Your task to perform on an android device: Open the NoBroker app and search for 2BHK in Gurgaon with Laxmi Garden as the landmark in the Buy section.
Image 0: 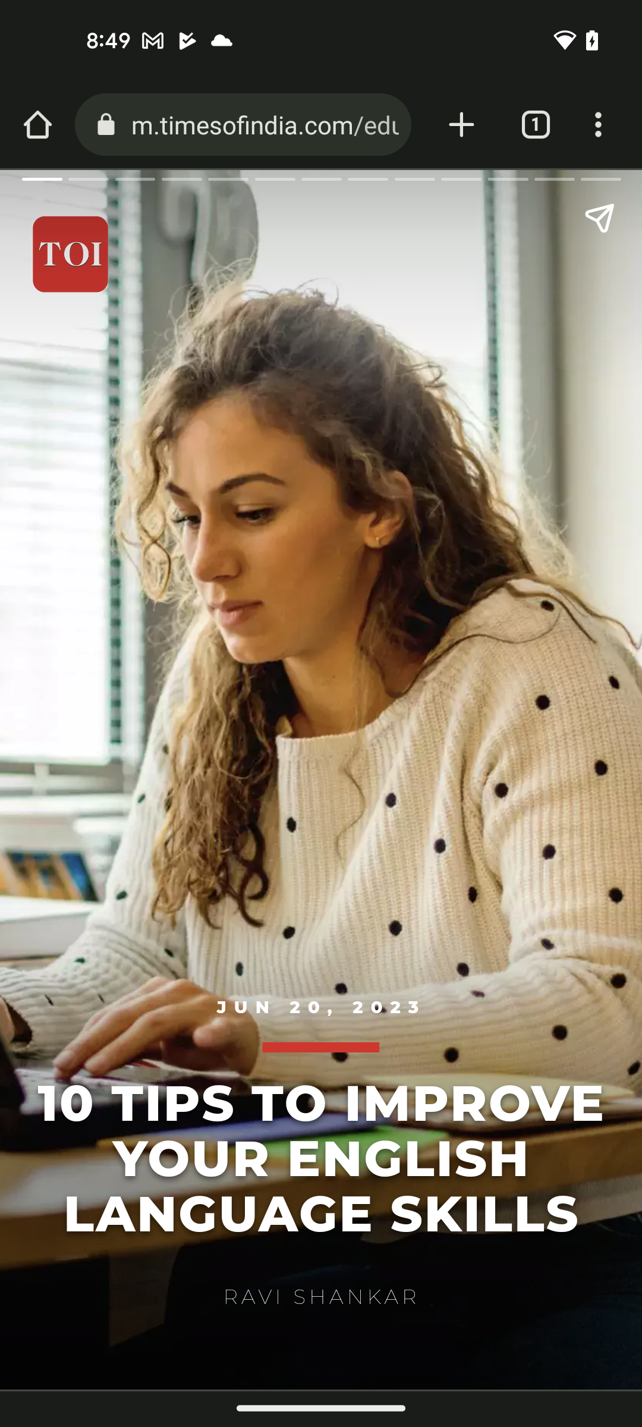
Open NoBroker App
Step 0: open app "NoBroker"
Image 1: 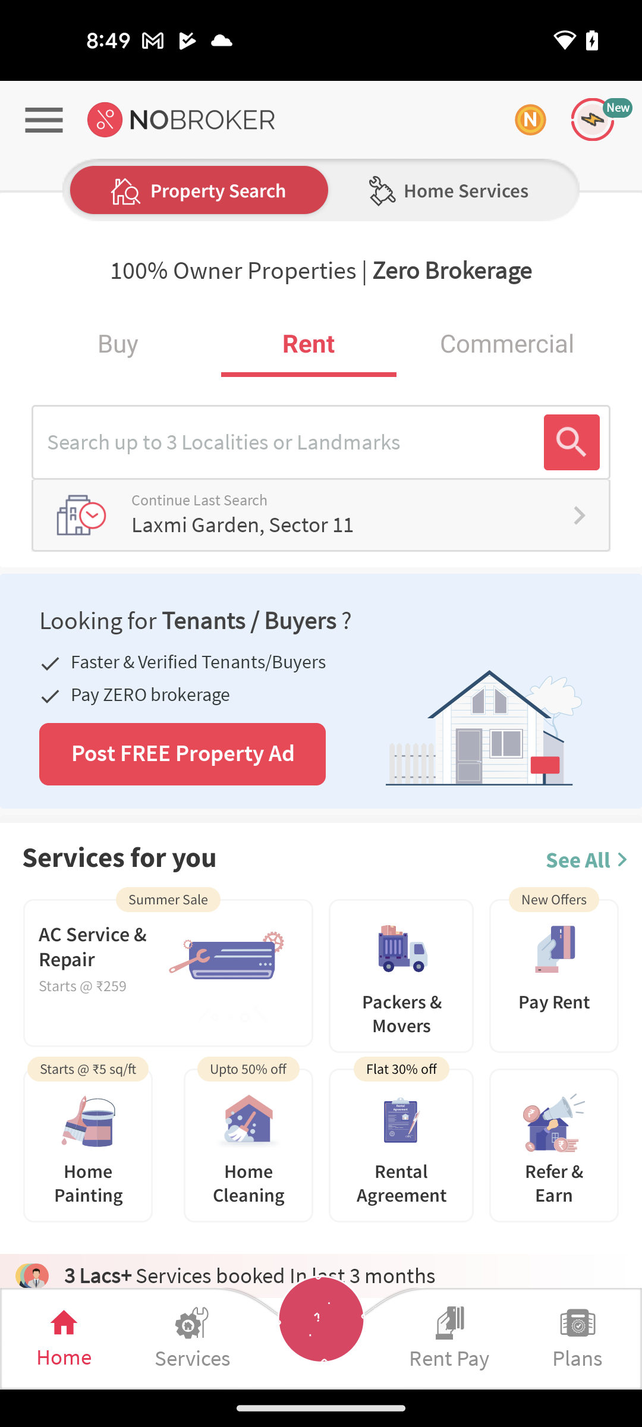
Click on the Buy Section
Step 1: click (118, 342)
Image 2: 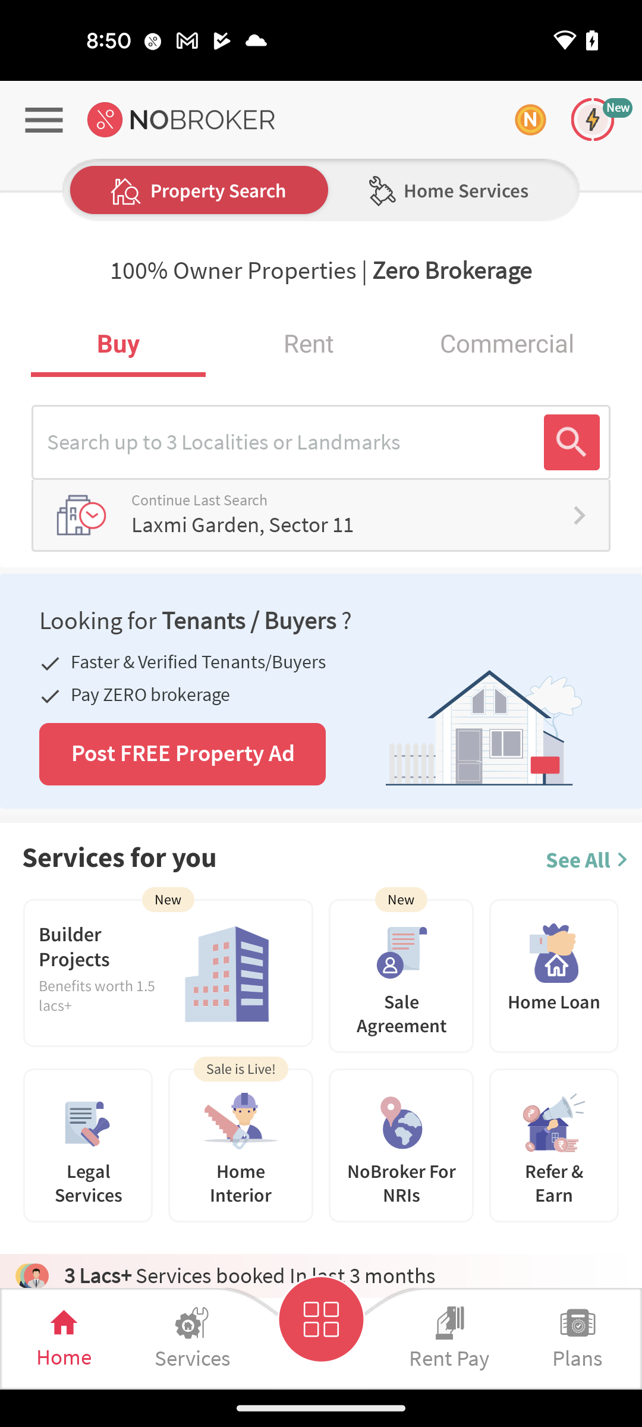
Go to the search bar 
Step 2: click (285, 442)
Image 3: 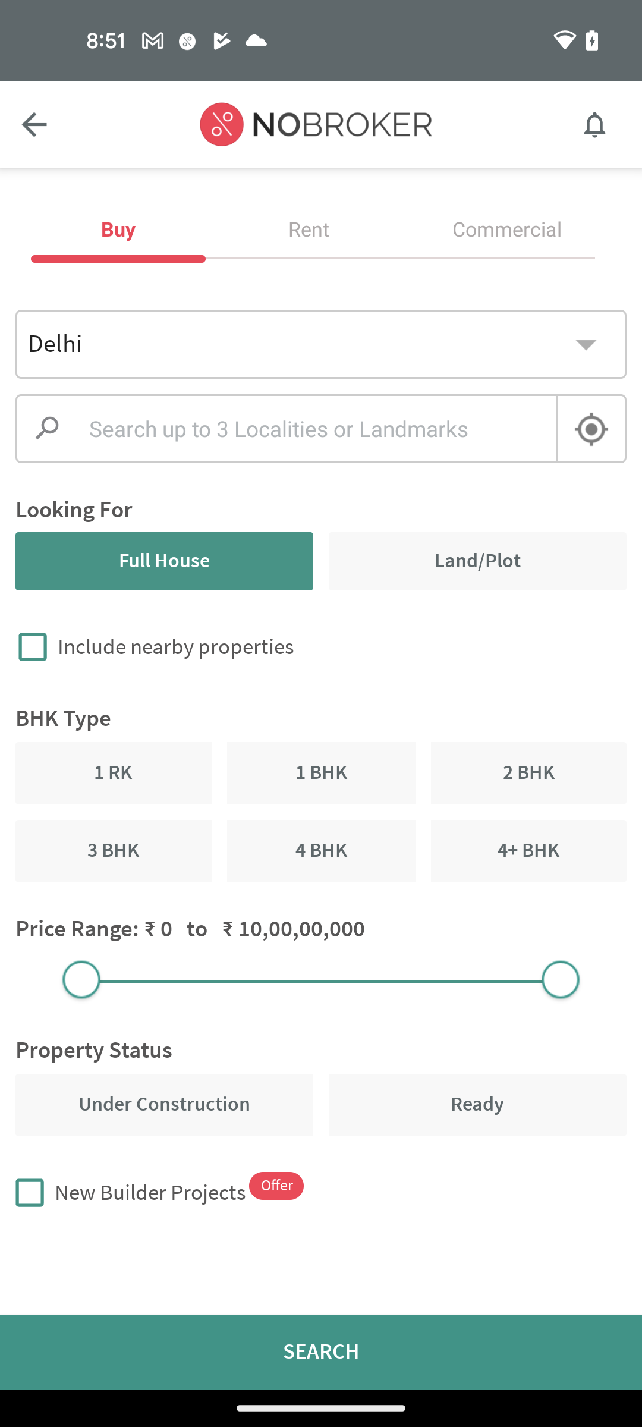
Click on the drop-down button of the location selection 
Step 3: click (320, 344)
Image 4: 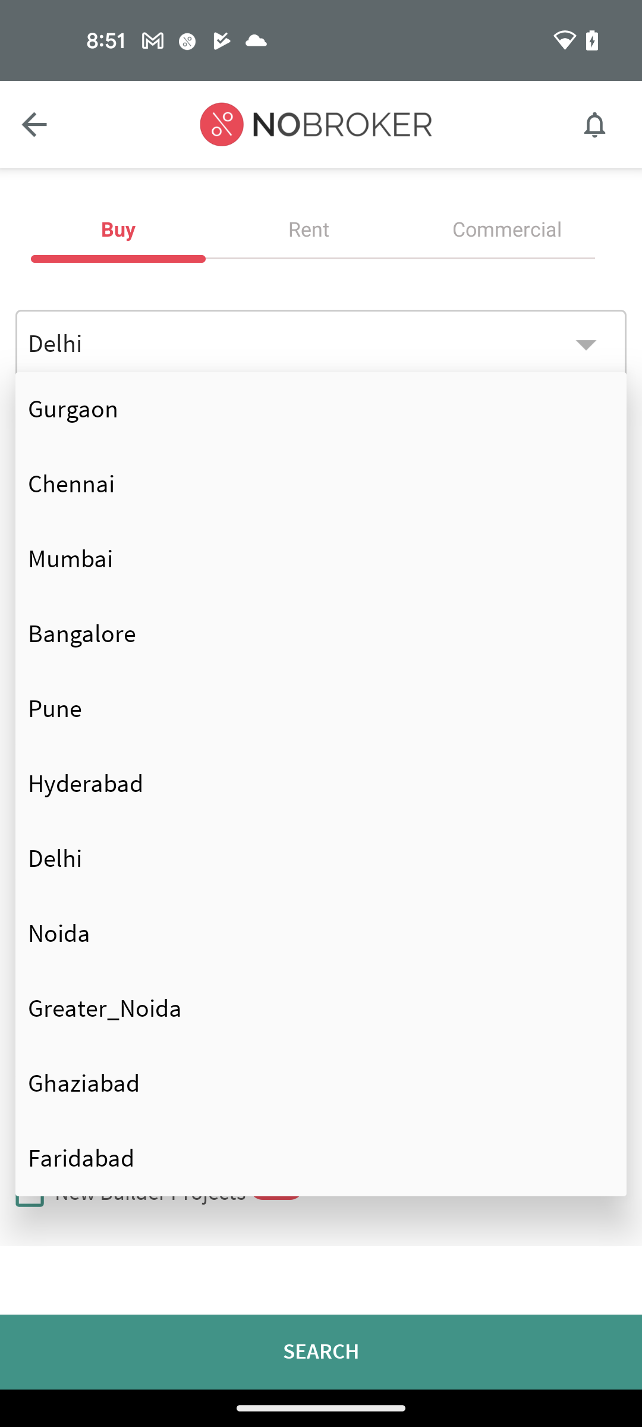
Select Gurgaon from the list
Step 4: click (320, 409)
Image 6: 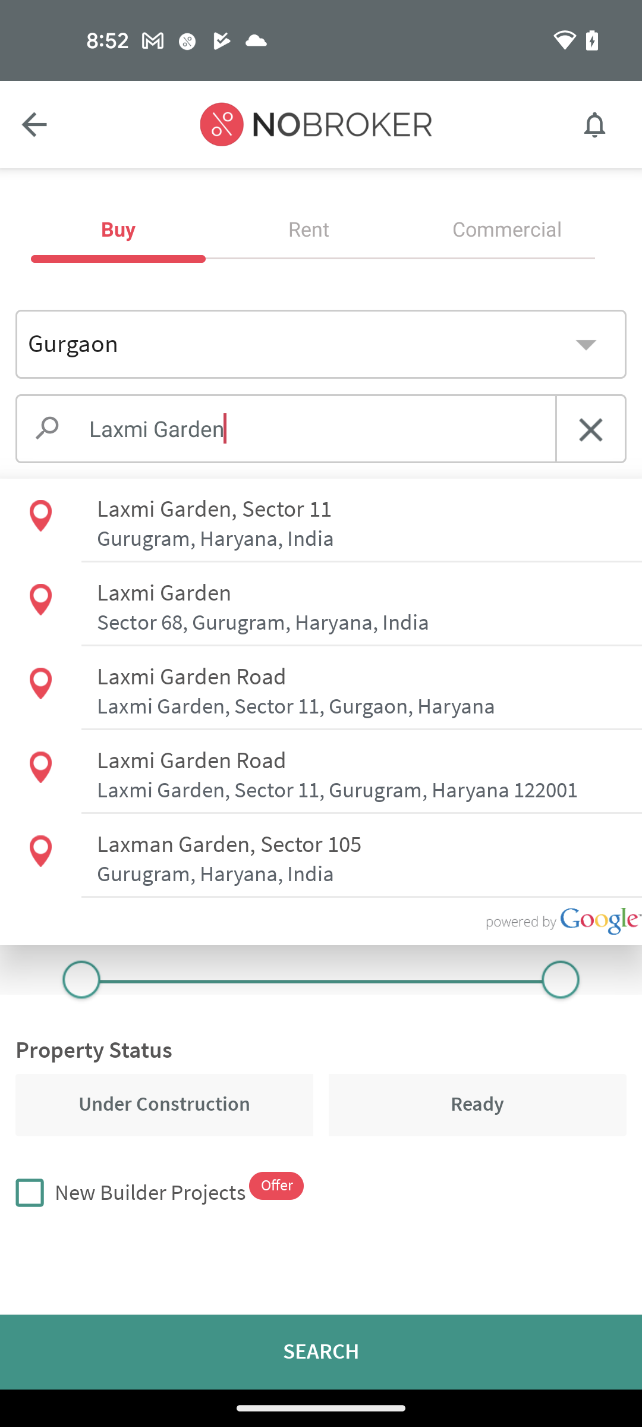
Select the first result
Step 6: click (215, 509)
Image 7: 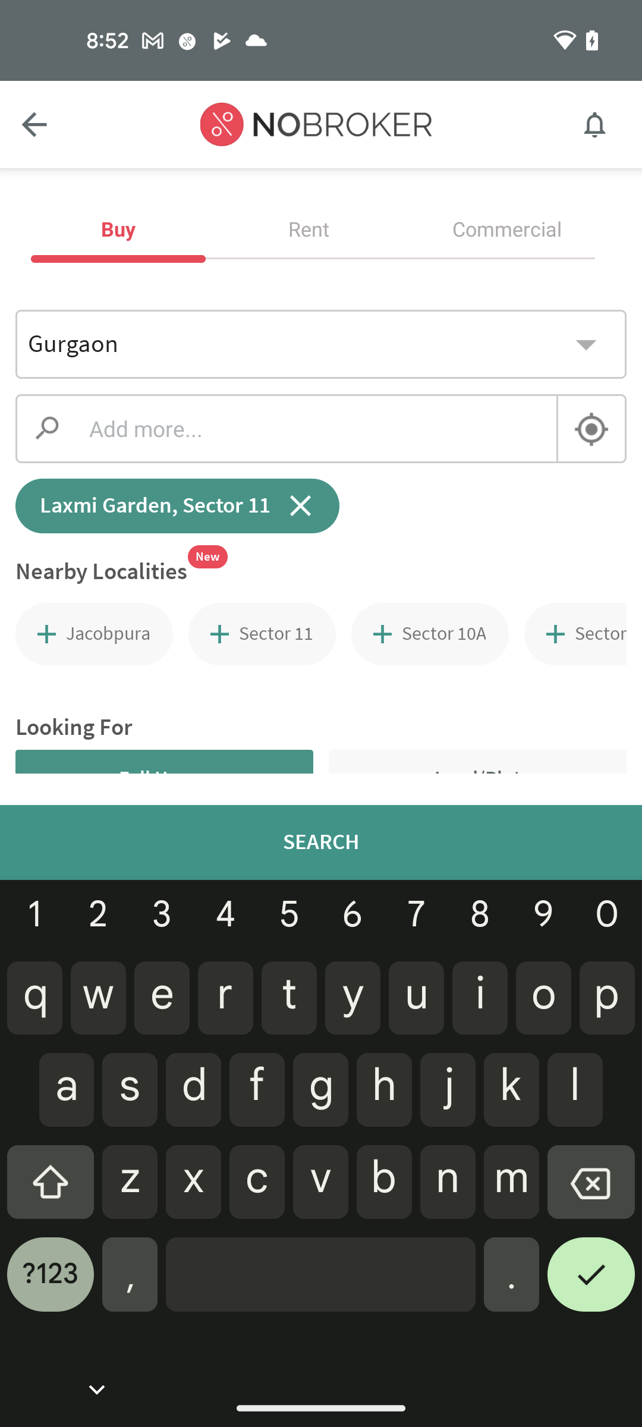
Swipe up for more options
Step 7: scroll down
Image 8: 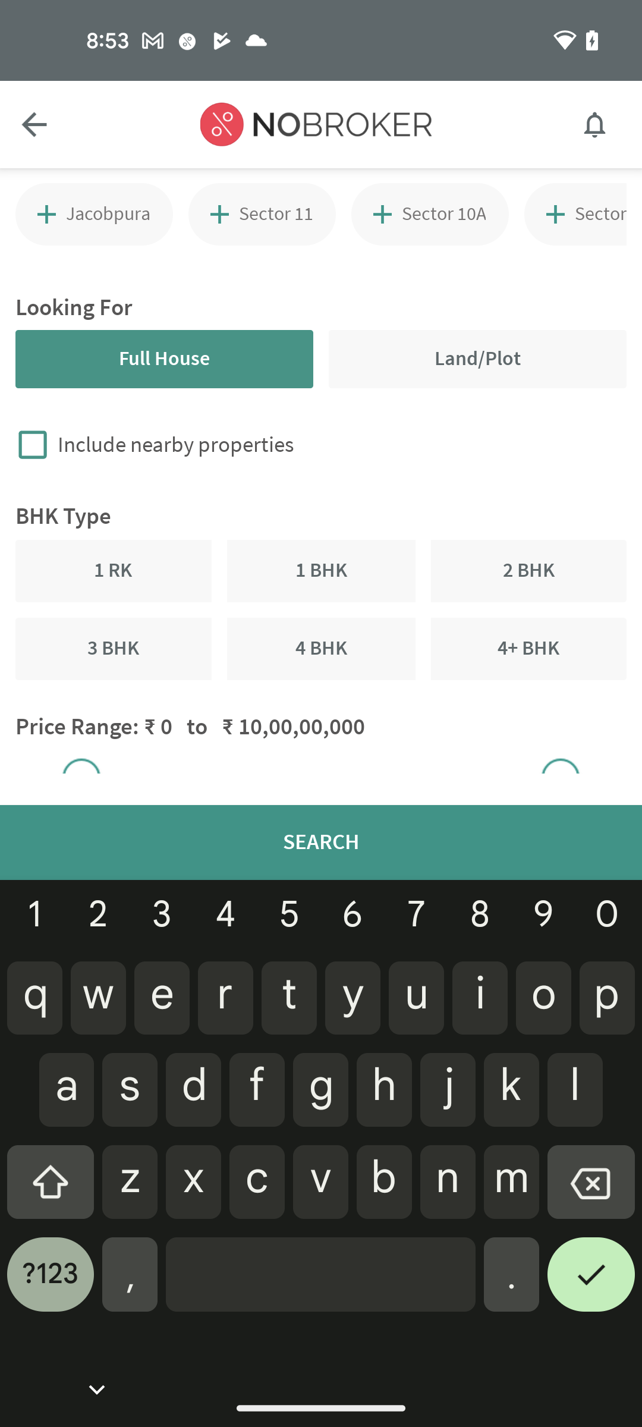
Choose 2BHK in BHK type section
Step 8: click (528, 571)
Image 9: 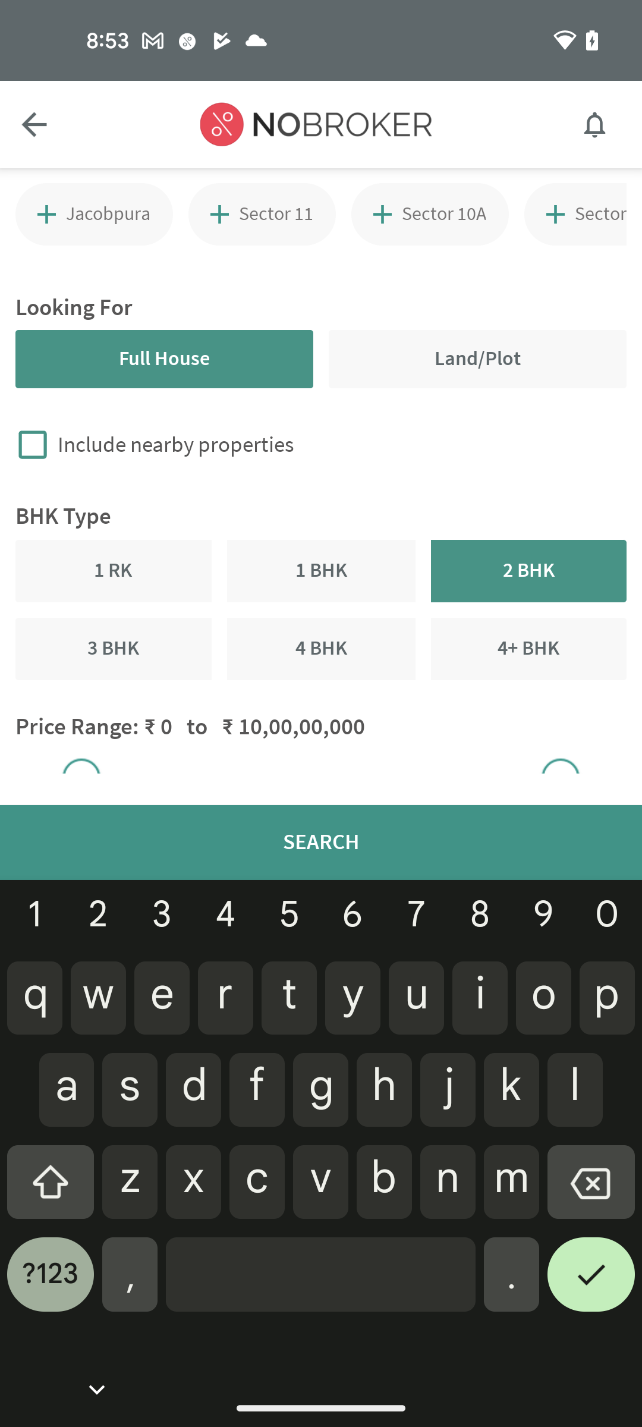
Click on the search button
Step 9: click (321, 843)